Your task to perform on an android device: Open the Wanderu app, View the train schedule of AMTRAK ACELA at 6 PM Along with view the train arrival and departure time
Image 0: 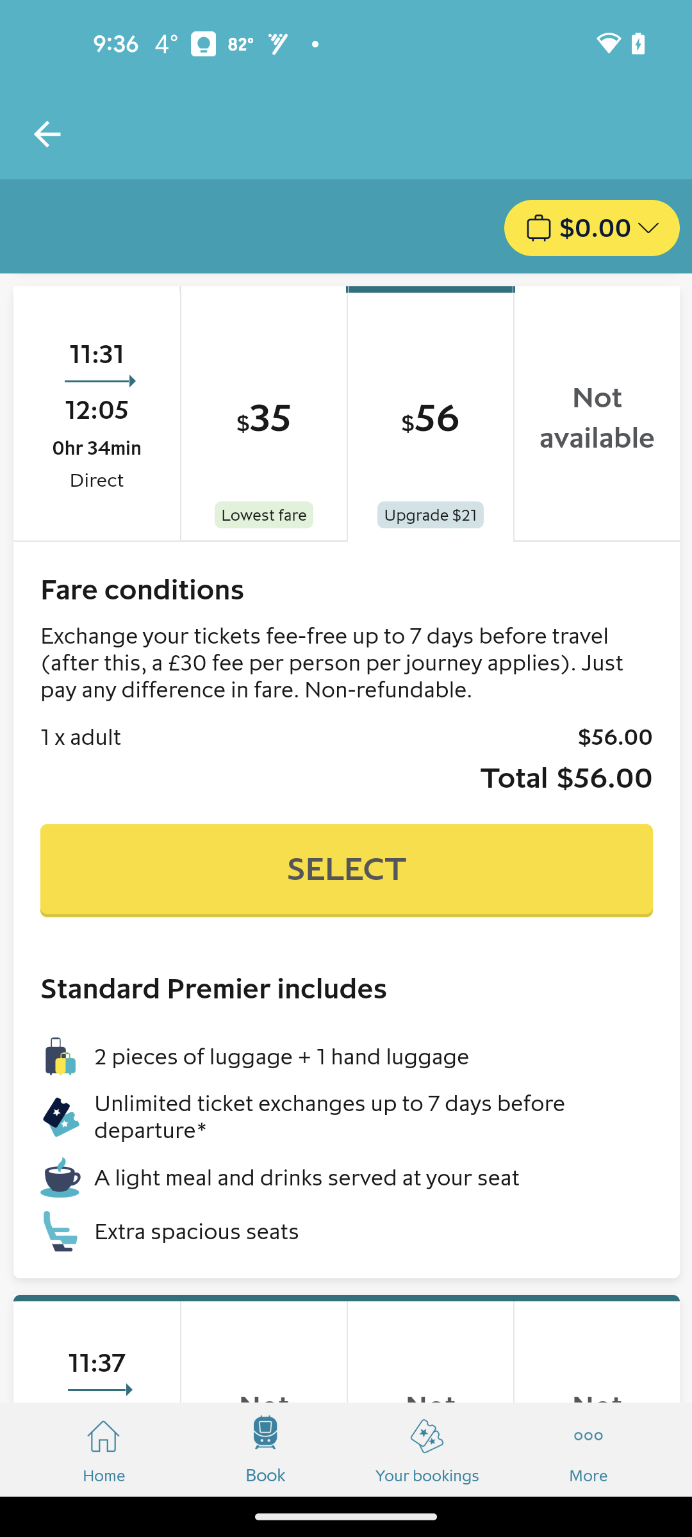
Open the Wanderu app
Step 0: open app "Wanderu"
Image 1: 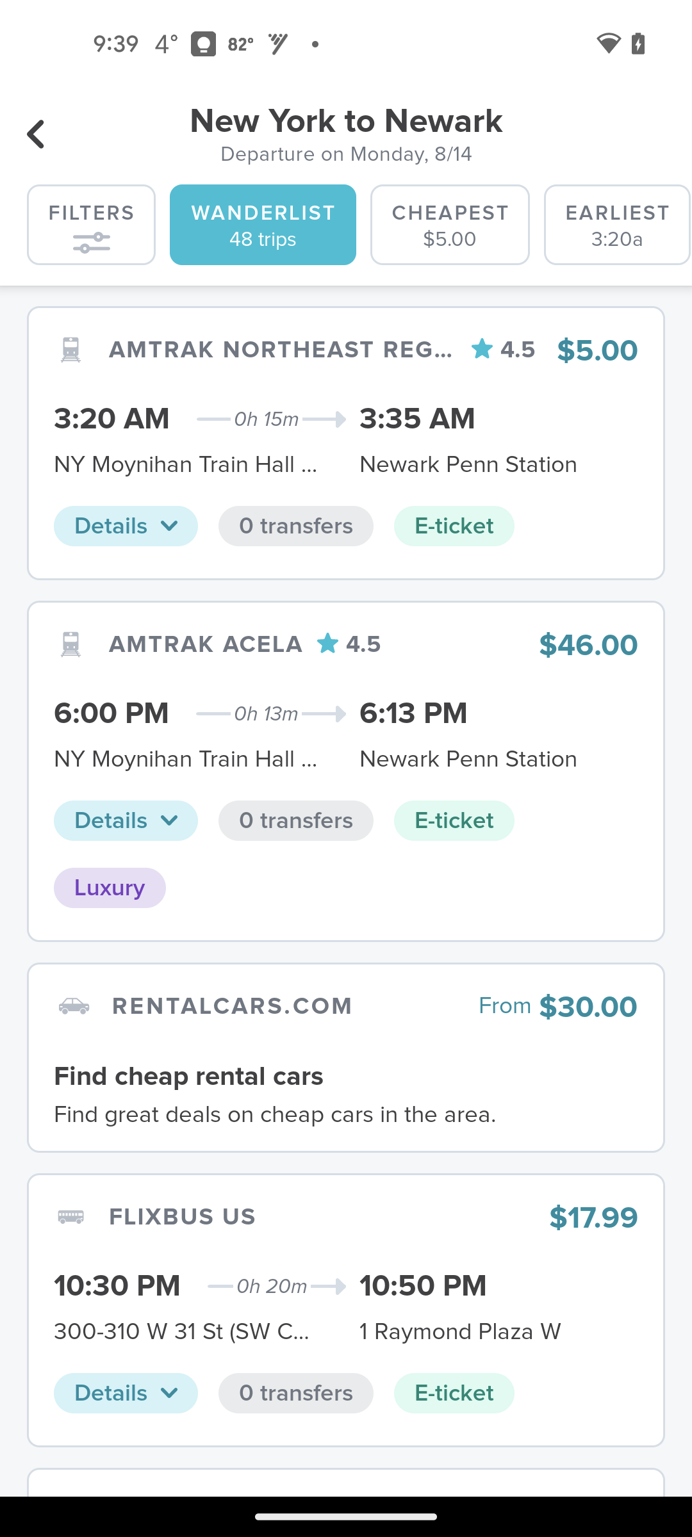
Click on the AMTRAK ACELA running at 6:00 PM search result
Step 1: click (346, 701)
Image 2: 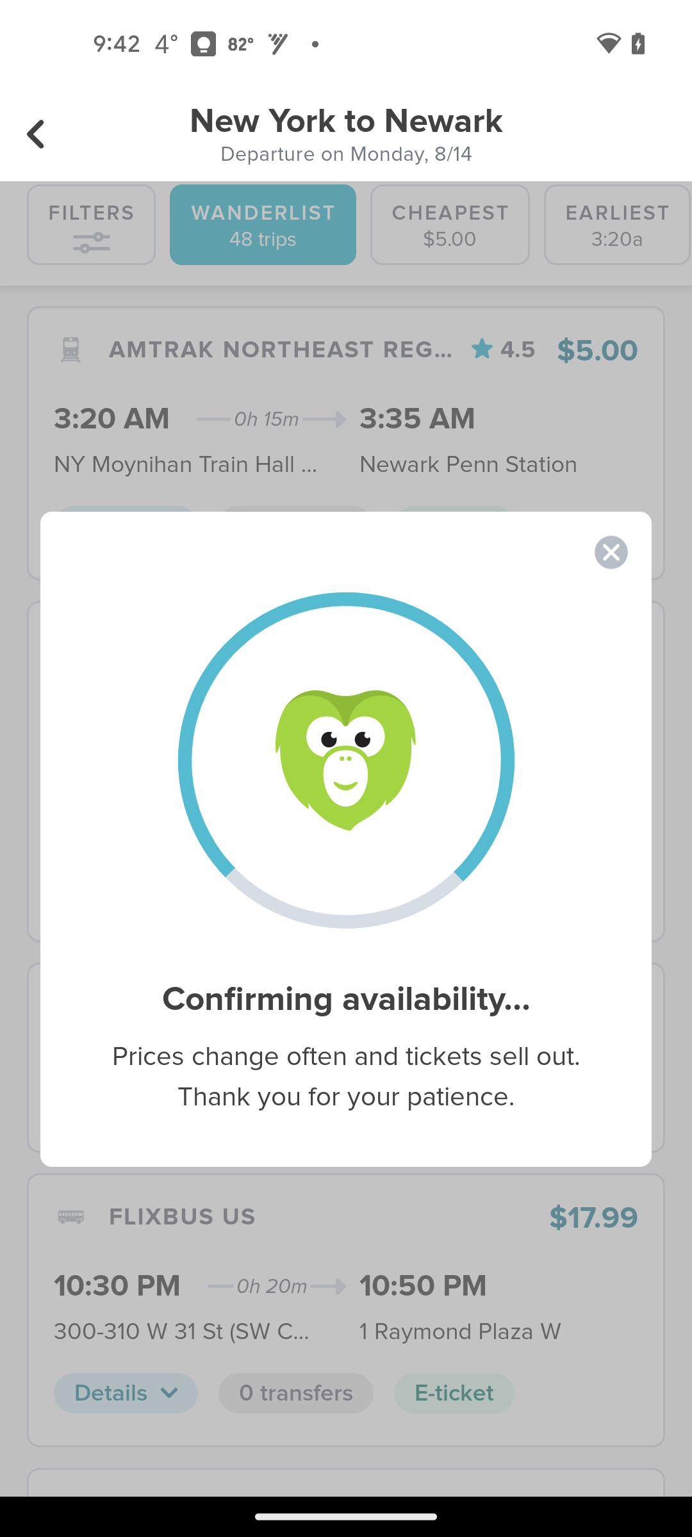
Click on the AMTRAK ACELA running at 6:00 PM search result
Step 2: wait